Your task to perform on an android device: I want to purchase a striped shirt for myself for the upcoming office party. Look for a striped shirt with a 4-star rating or above in the Flipkart app.
Image 1: 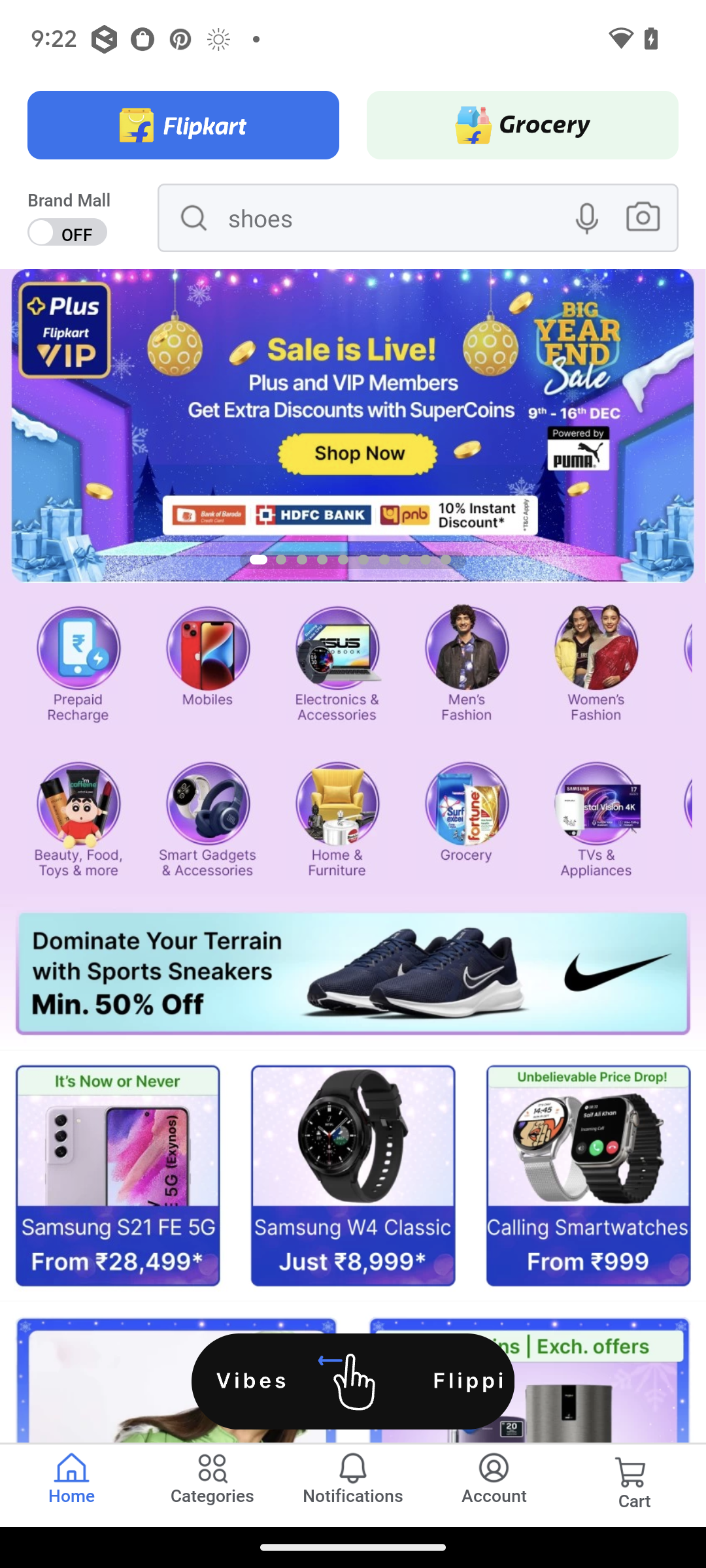
Click on the search bar.
Step 1: click (417, 218)
Image 2: 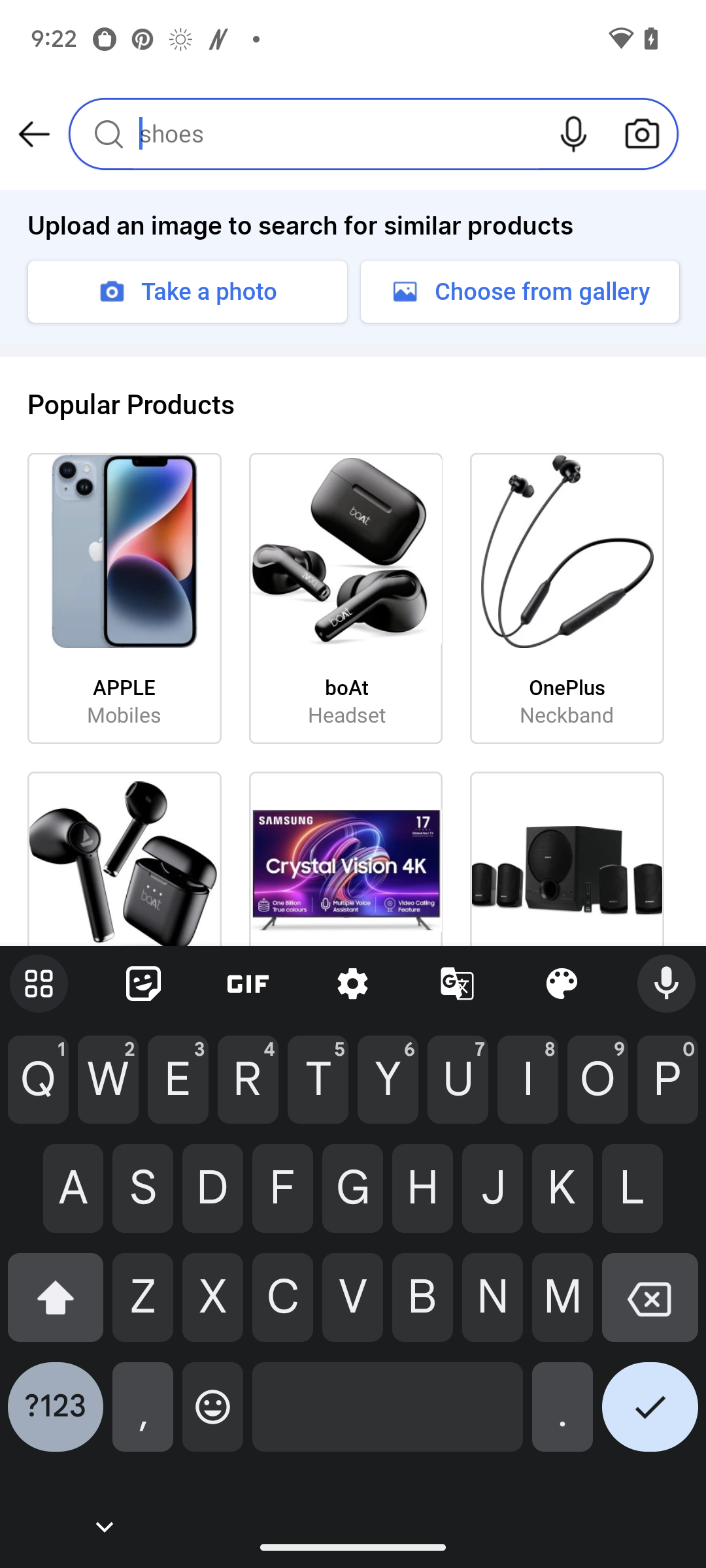
Enter the product name.
Step 2: type "Striped shirt"
Image 3: 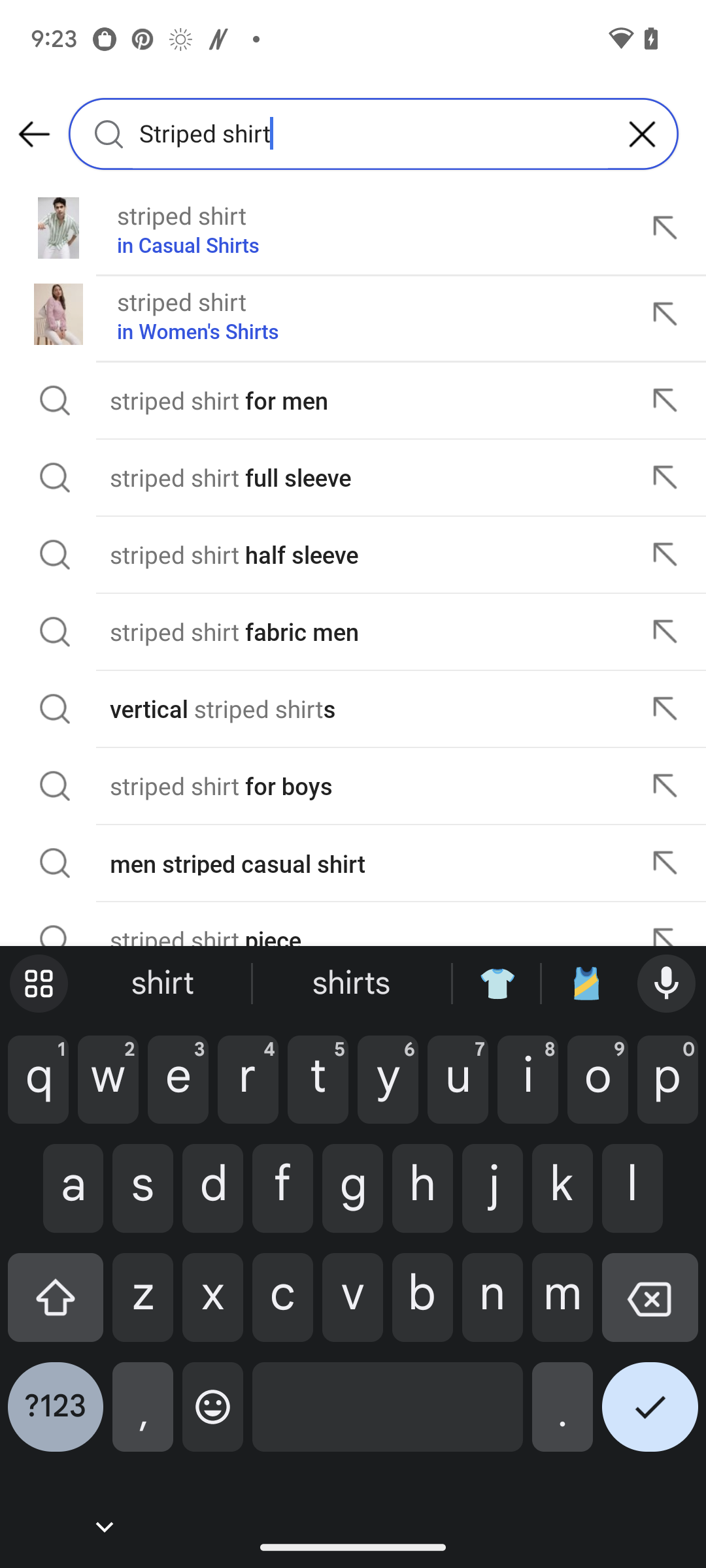
Select the third option.
Step 3: click (328, 400)
Image 4: 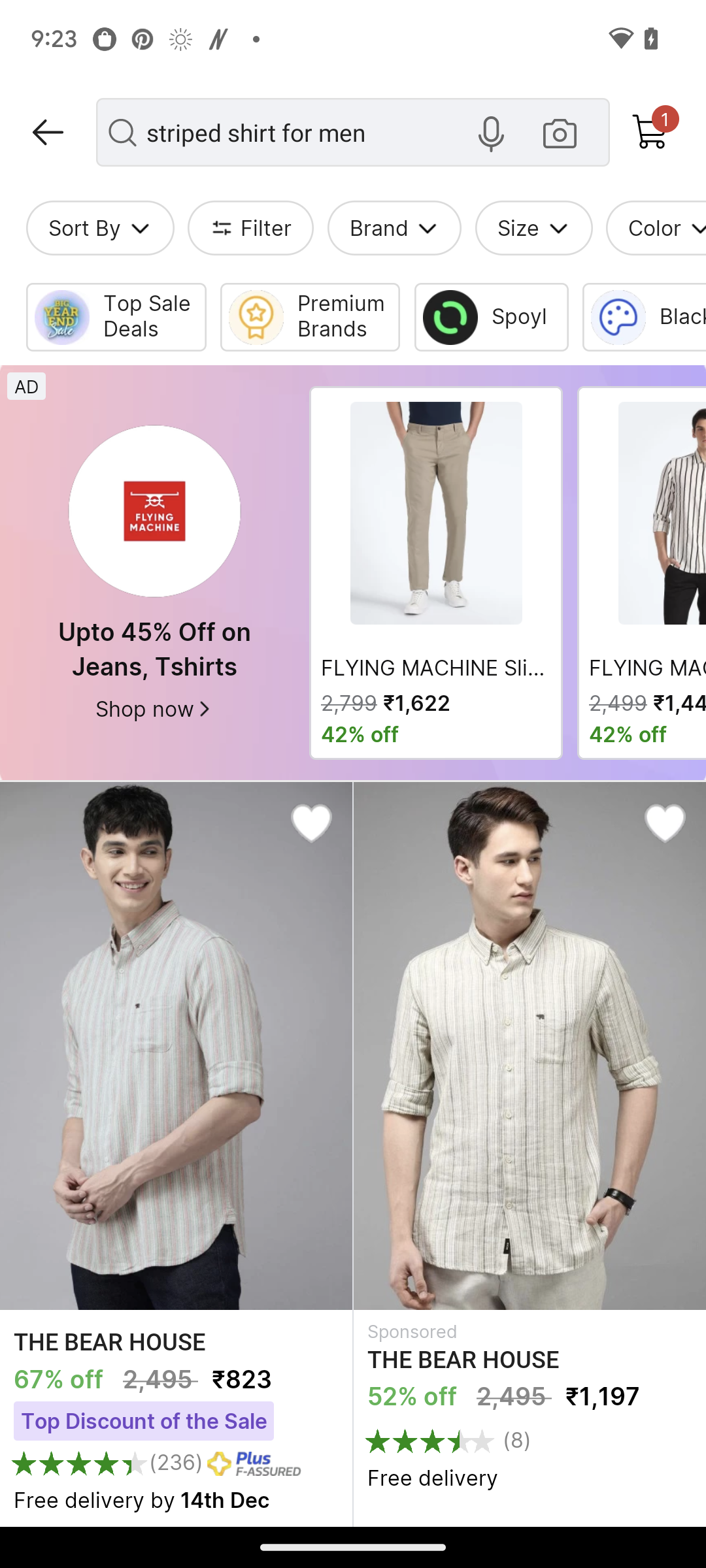
Swipe down to view more.
Step 4: scroll down